Your task to perform on an android device: Send information about the trains leaving at 7:09 AM to 8:14 AM to Karin using the gmail address karin.iversen@example.com.
Image 0: 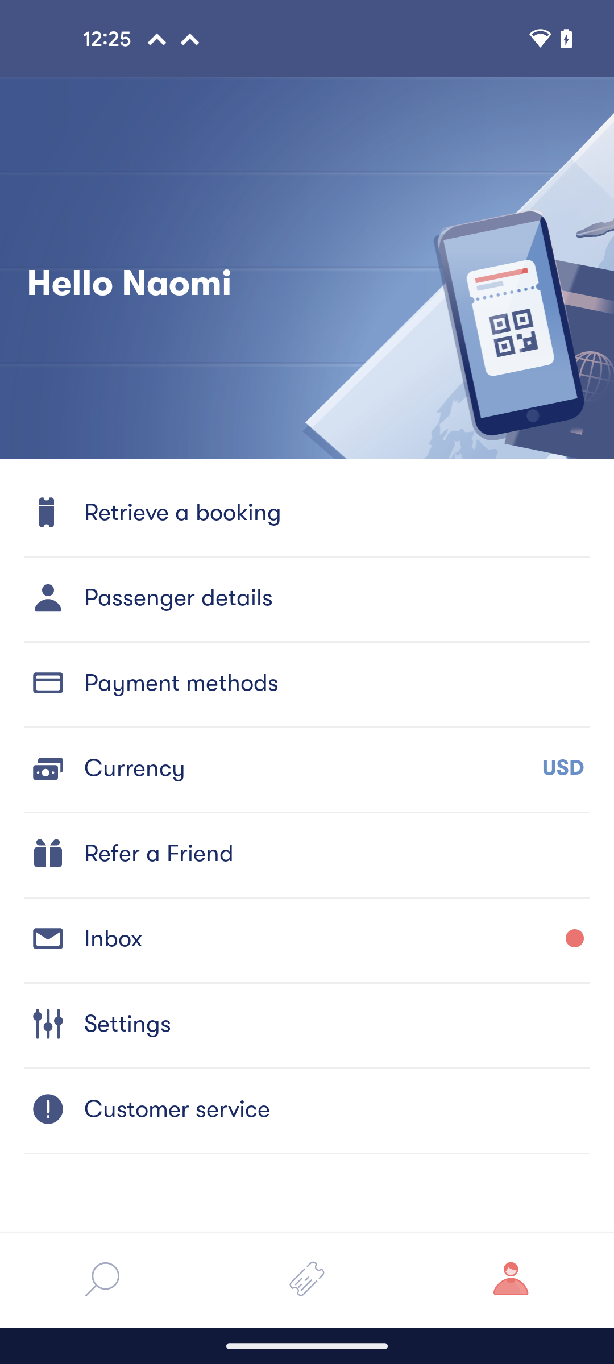
Tap on the search icon
Step 0: click (102, 1283)
Image 1: 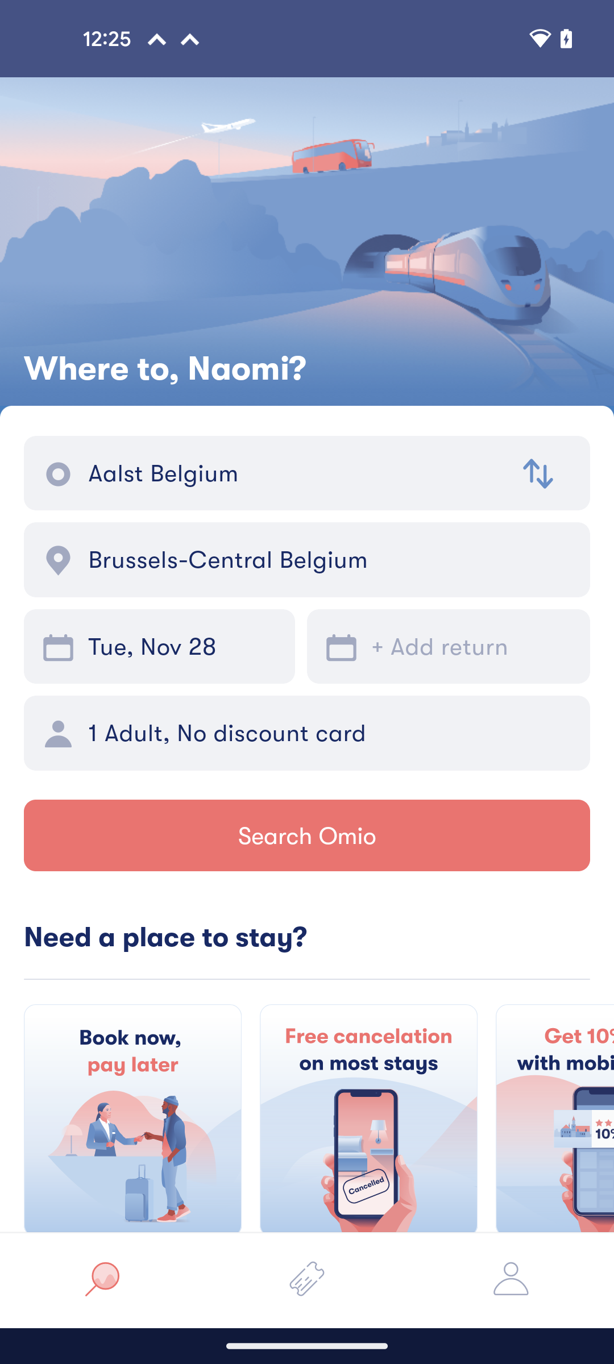
Tap on the search Omio button
Step 1: click (307, 835)
Image 2: 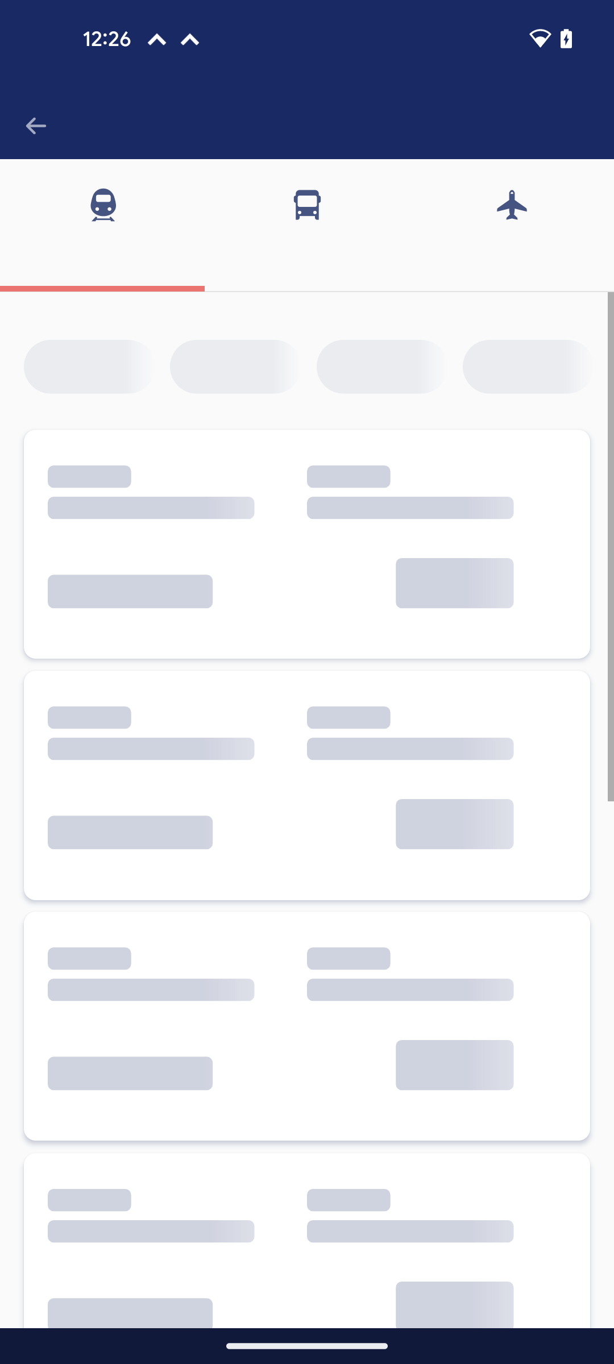
Tap on the search Omio button
Step 2: wait
Image 3: 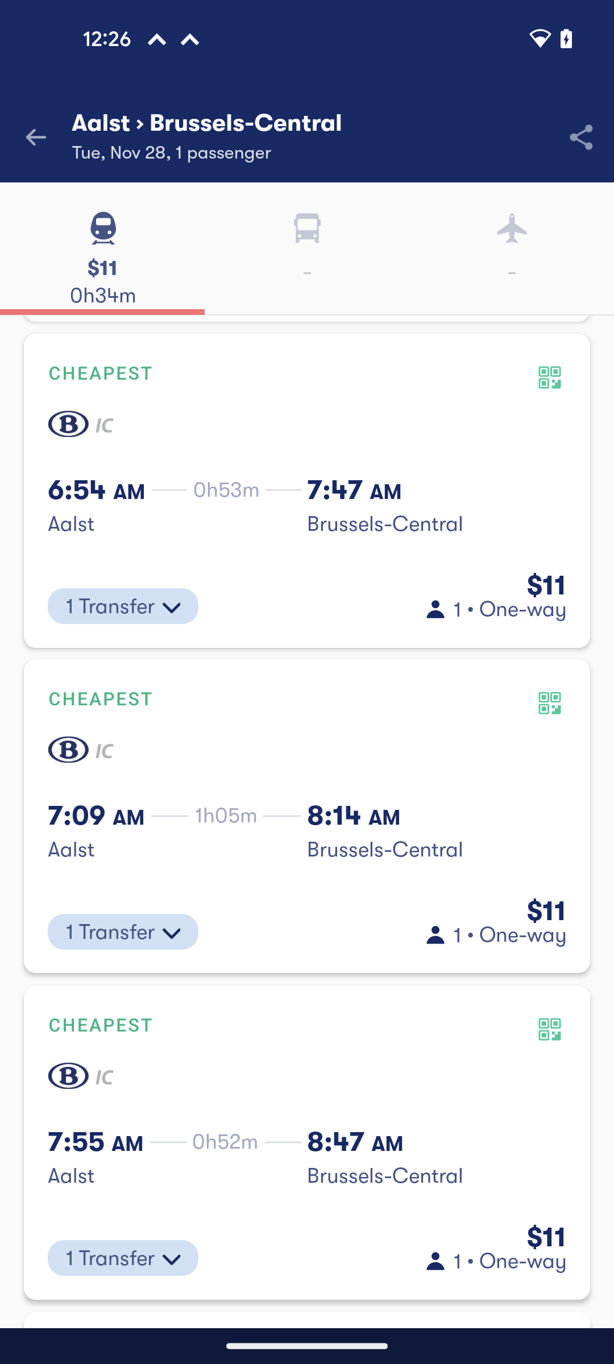
Tap on the second option
Step 3: click (436, 849)
Image 5: 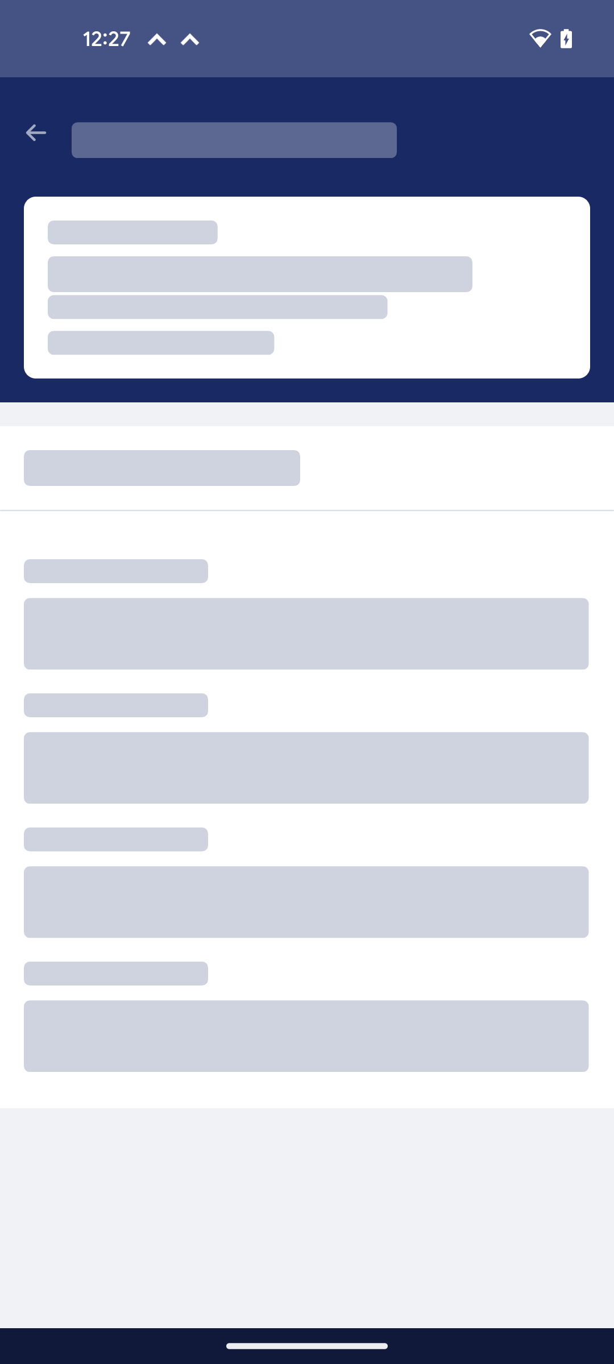
Tap on the go to passenger details button
Step 5: wait
Image 6: 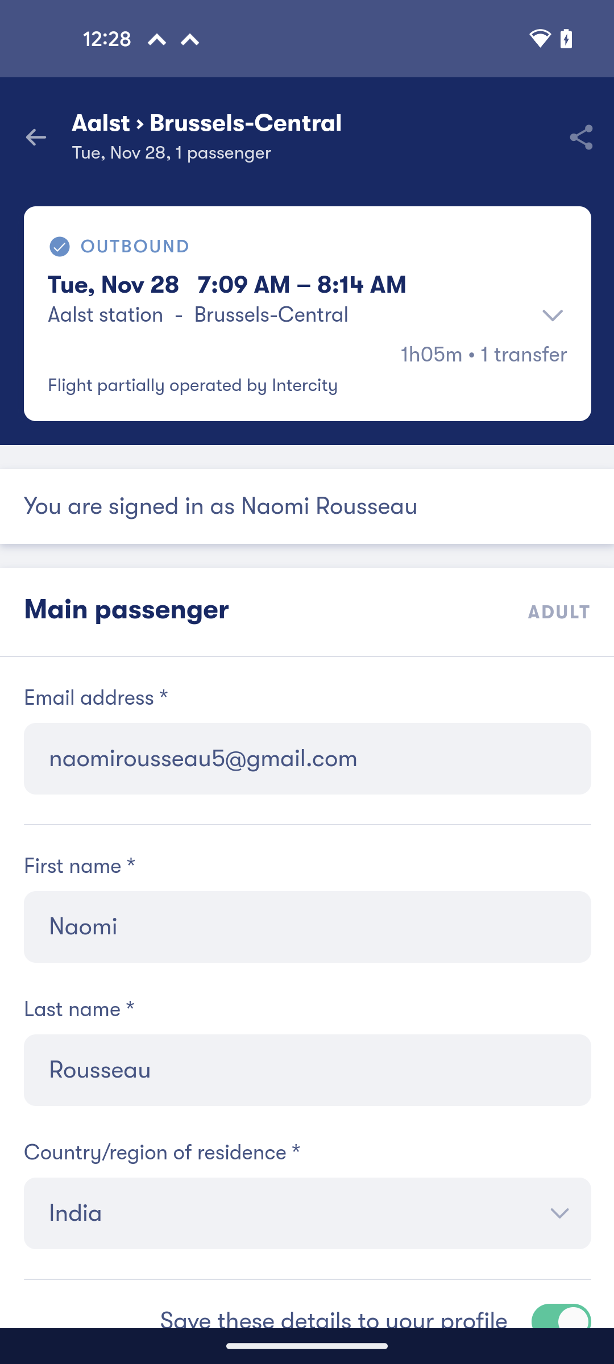
Tap on the share icon at the top right corner of the screen
Step 6: click (580, 137)
Image 7: 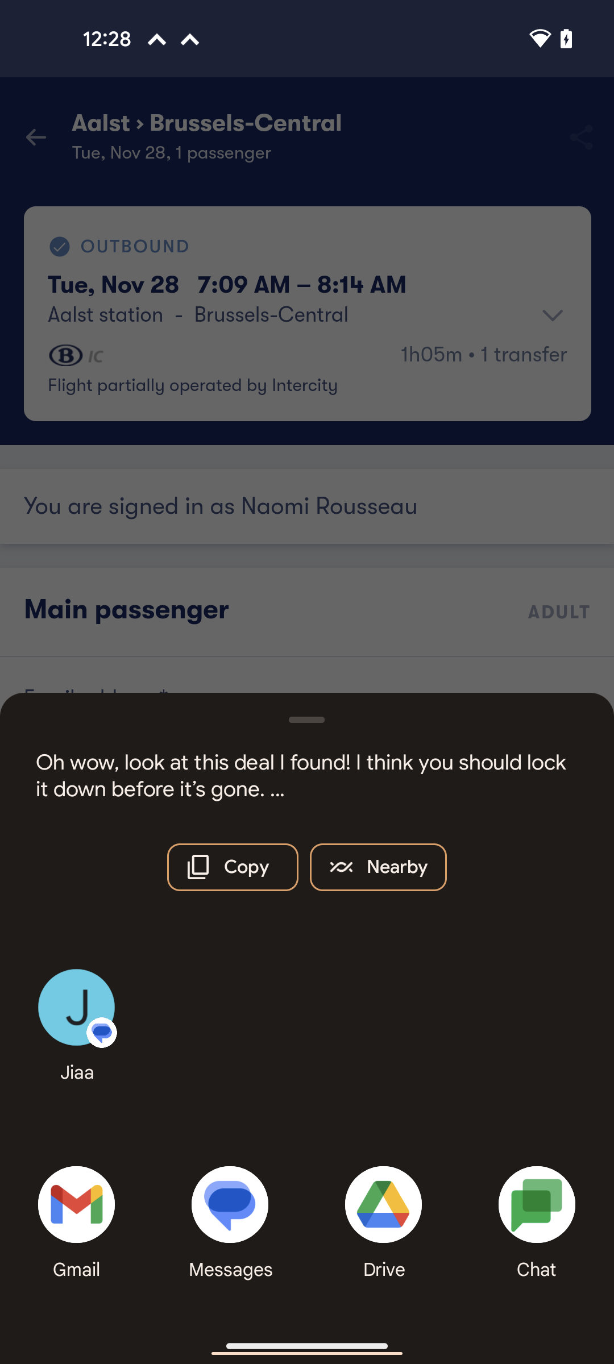
Select the gmail option
Step 7: click (76, 1204)
Image 8: 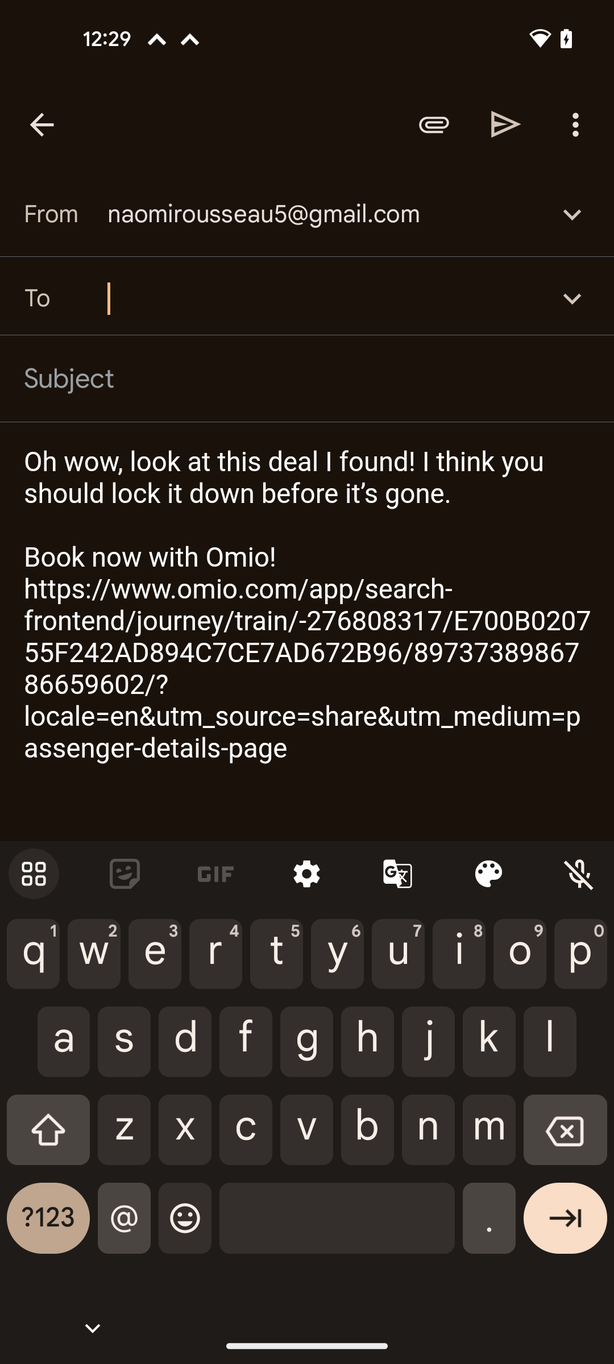
Search the recipient to karin.iversen@example.com
Step 8: type "karin.iversen@example.com"
Image 9: 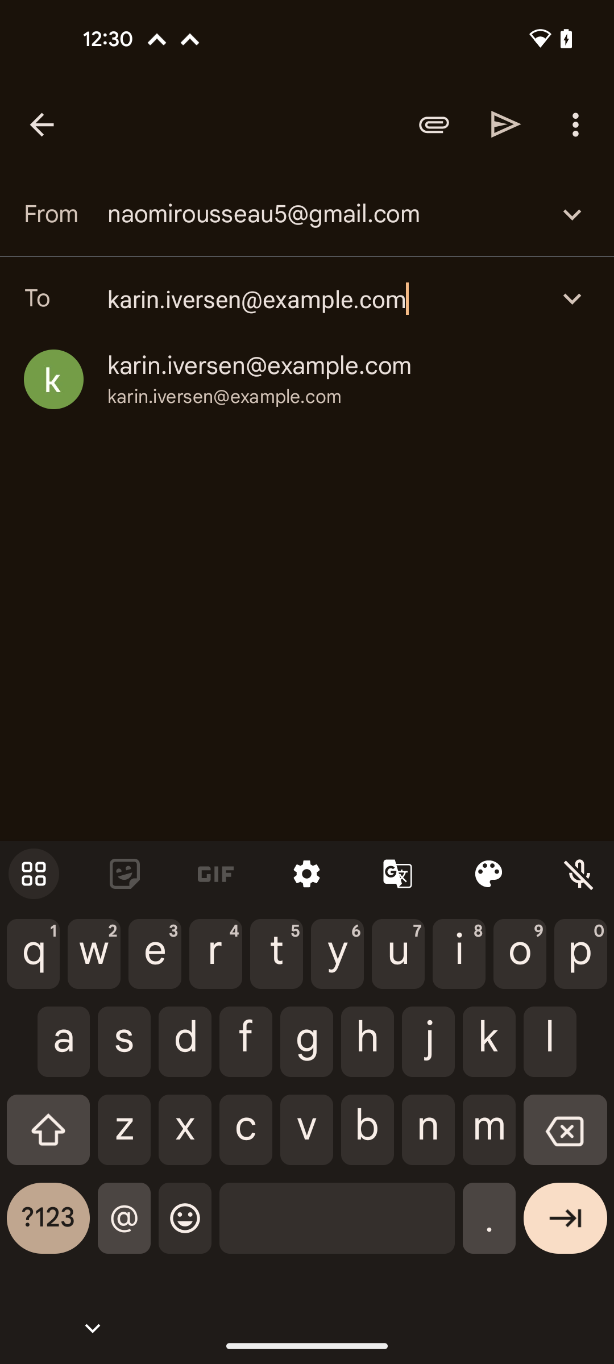
Tap on the send icon at the top of the screen
Step 9: click (506, 124)